Your task to perform on an android device: Open Moovit app, find Location from Rajeev chowk to Pacific Mall tagore garden  and select Bicycle mode . Get the directions 
Image 0: 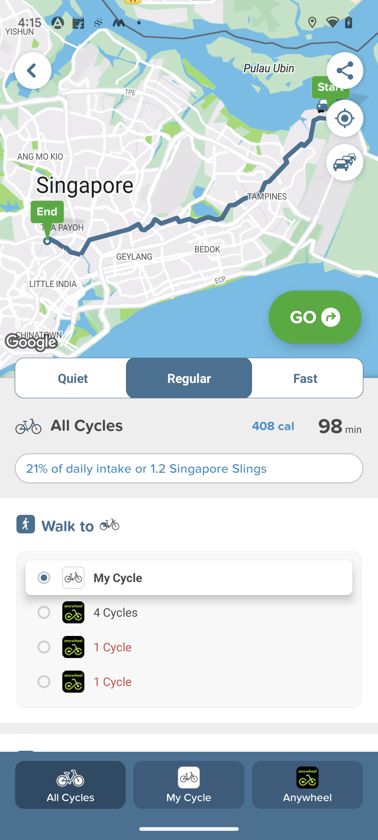
open moovit app
Step 0: open app "Moovit"
Image 1: 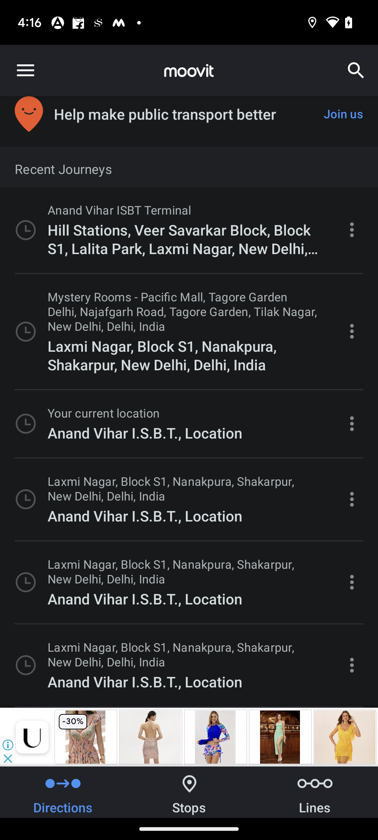
click on the search icon at the top right corner of the screen
Step 1: click (356, 70)
Image 3: 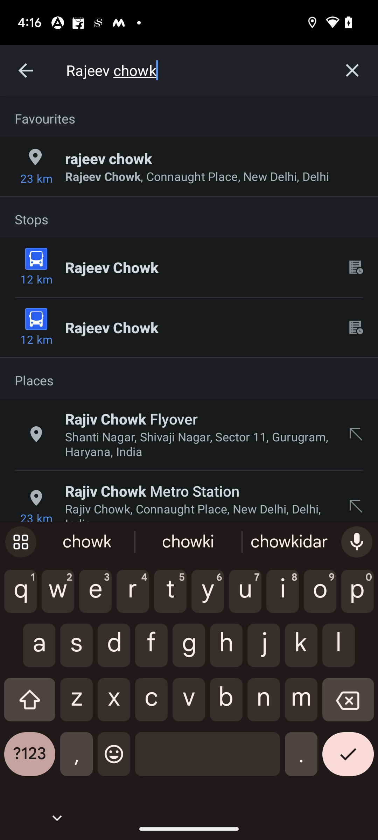
click on the first result
Step 3: click (199, 444)
Image 4: 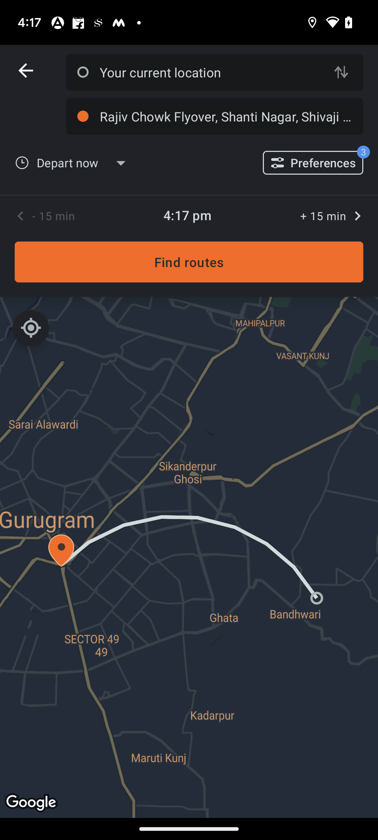
click on the first result
Step 4: wait
Image 5: 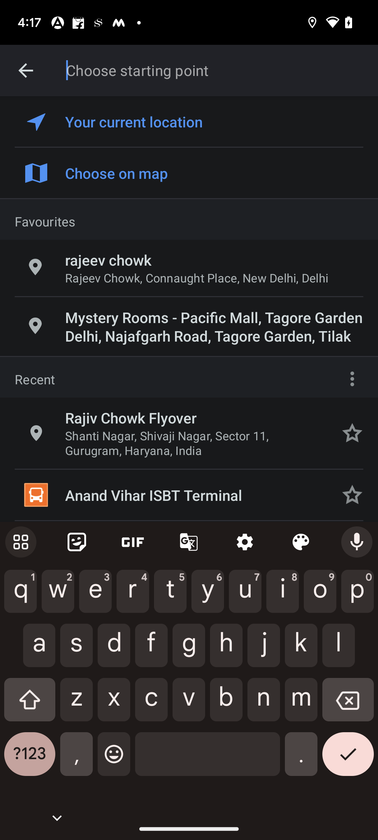
search Pacific mall tagore garden
Step 5: type "Pacific mall tagore garden"
Image 6: 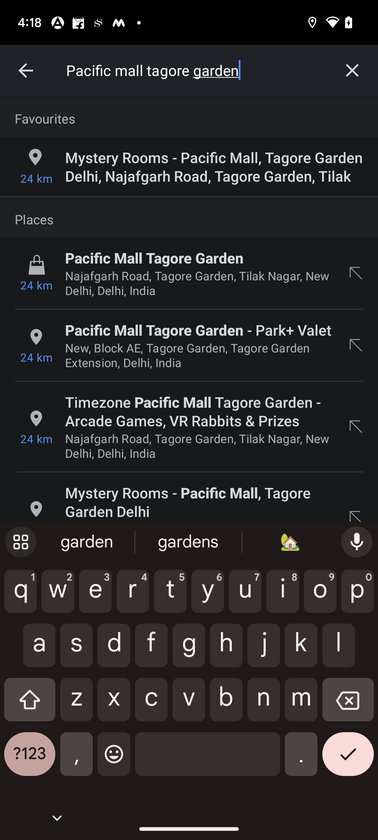
click on the second result
Step 6: click (199, 283)
Image 8: 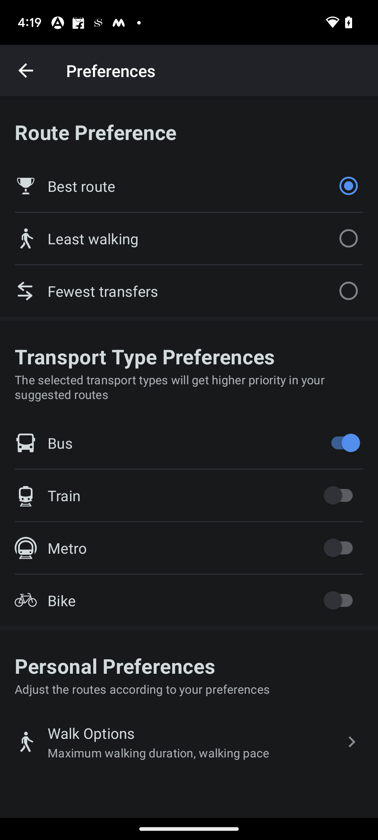
select the bike mode
Step 8: click (342, 600)
Image 9: 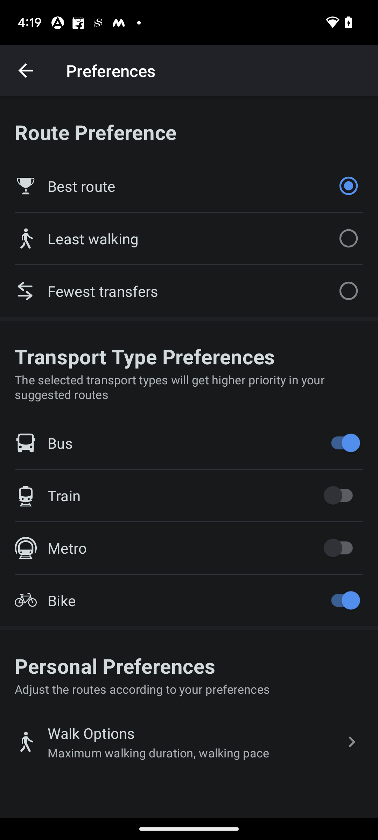
go back to previous page
Step 9: press back button
Image 10: 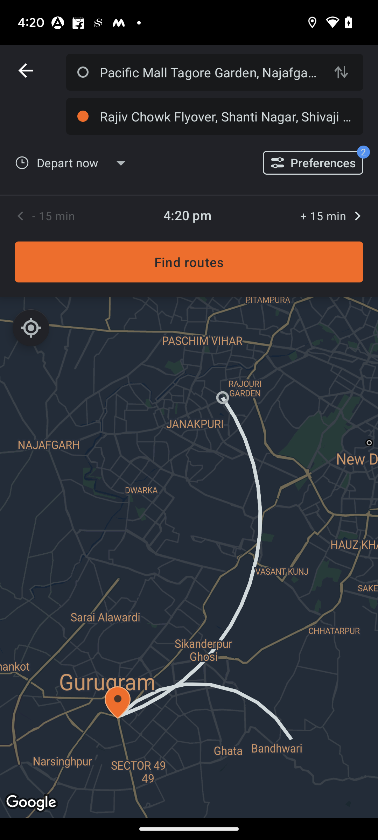
click on the find routes button
Step 10: click (189, 262)
Image 12: 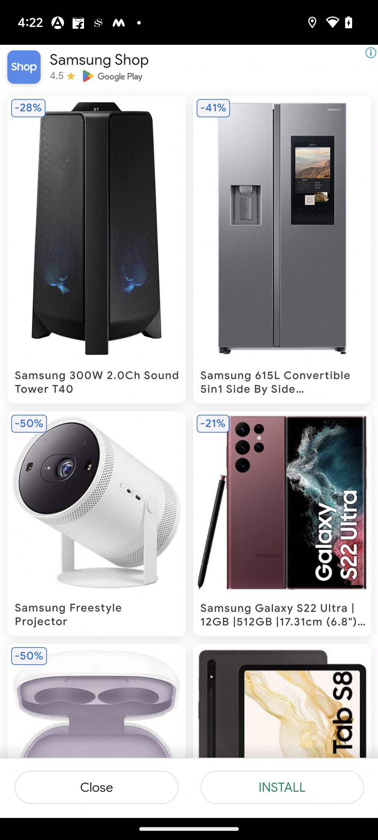
click on the first result
Step 12: wait